Your task to perform on an android device: Enter the arrival city, which is Rome. I am planning a trip to Rome, Italy, for the upcoming Christmas holidays. Search for flights in the Makemytrip app from Orly to Rome starting from December 23rd until December 28th, 2023, at any departure time with minimal stops (if any) and carrying three adults.
Image 0: 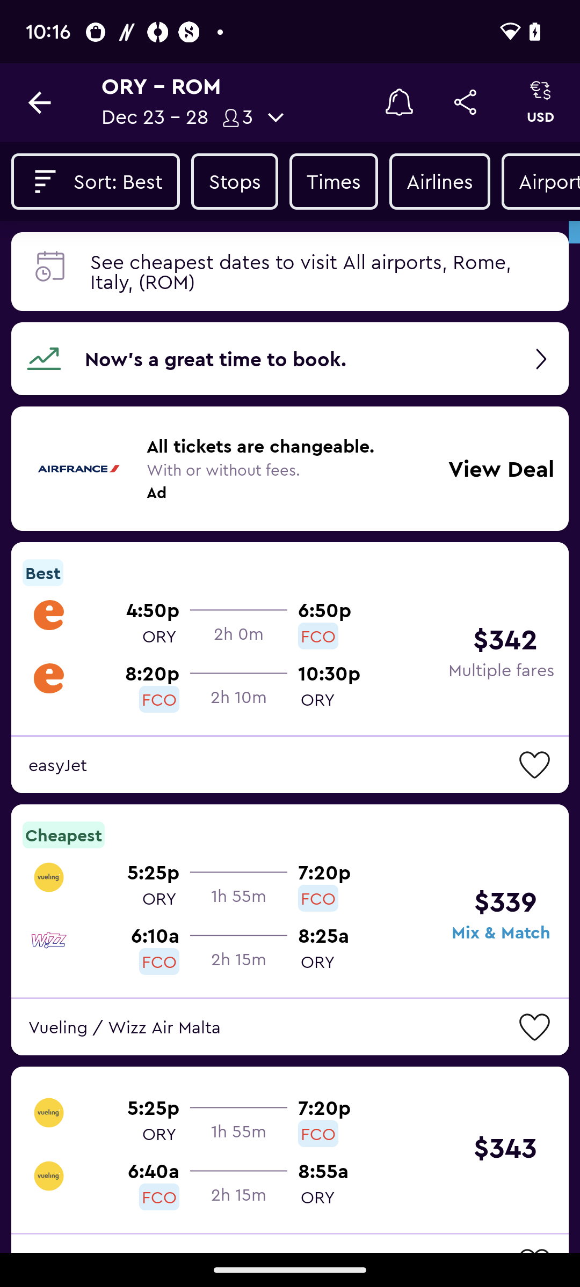
Open the Makemytrip app.
Step 0: open app "MakeMyTrip"
Image 1: 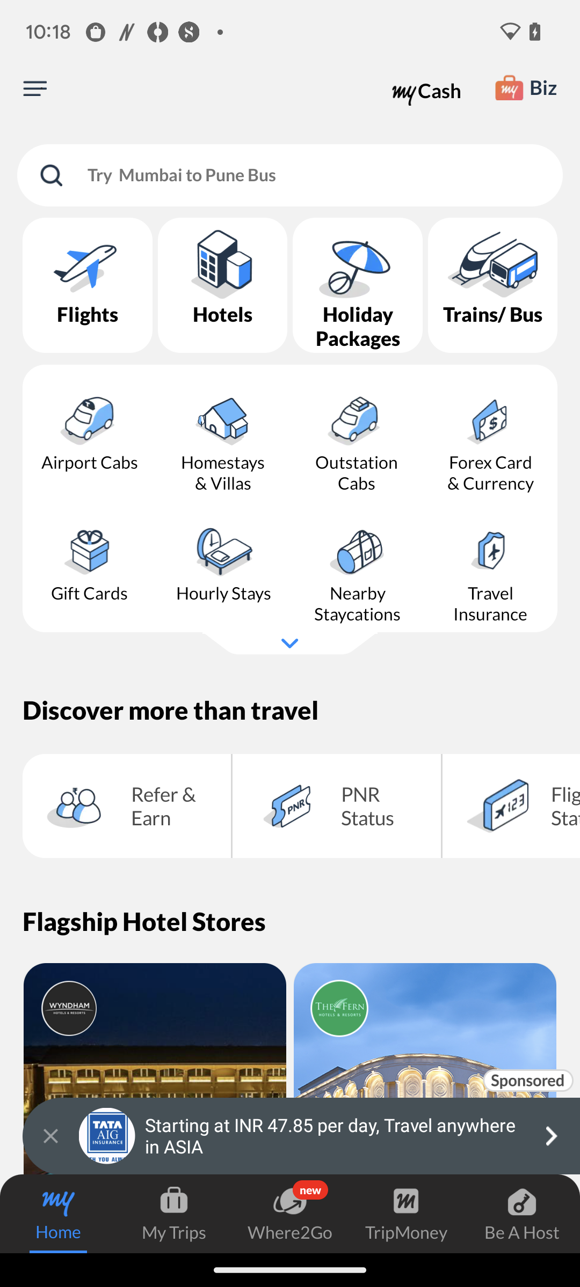
Click on the Flights button.
Step 1: click (87, 314)
Image 2: 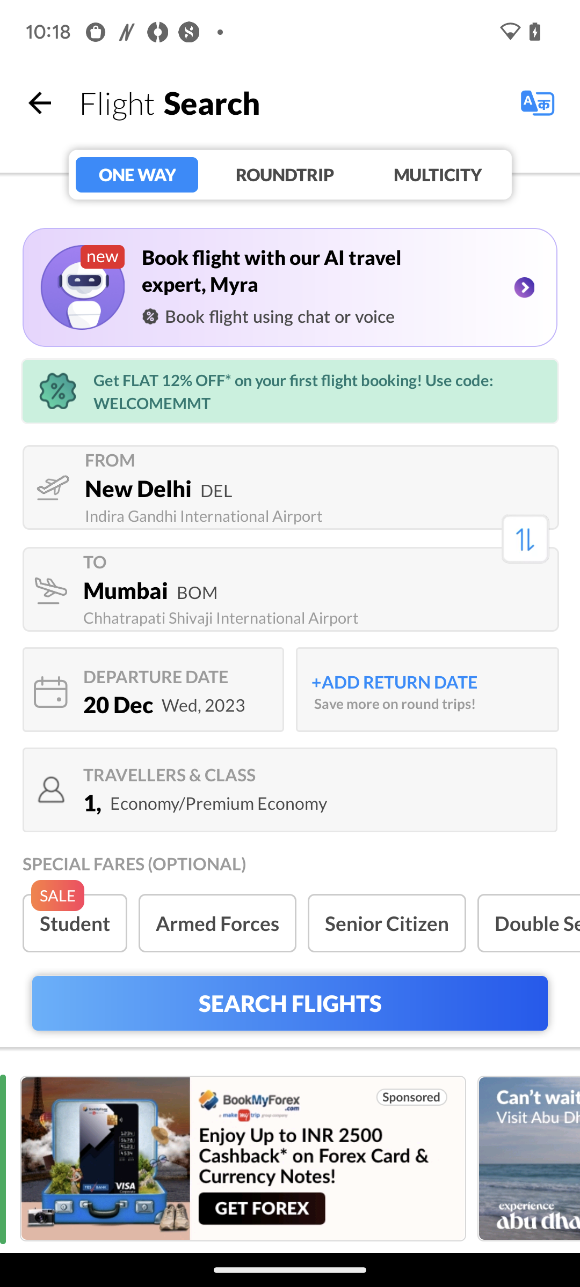
Click on the departure bar.
Step 2: click (138, 488)
Image 3: 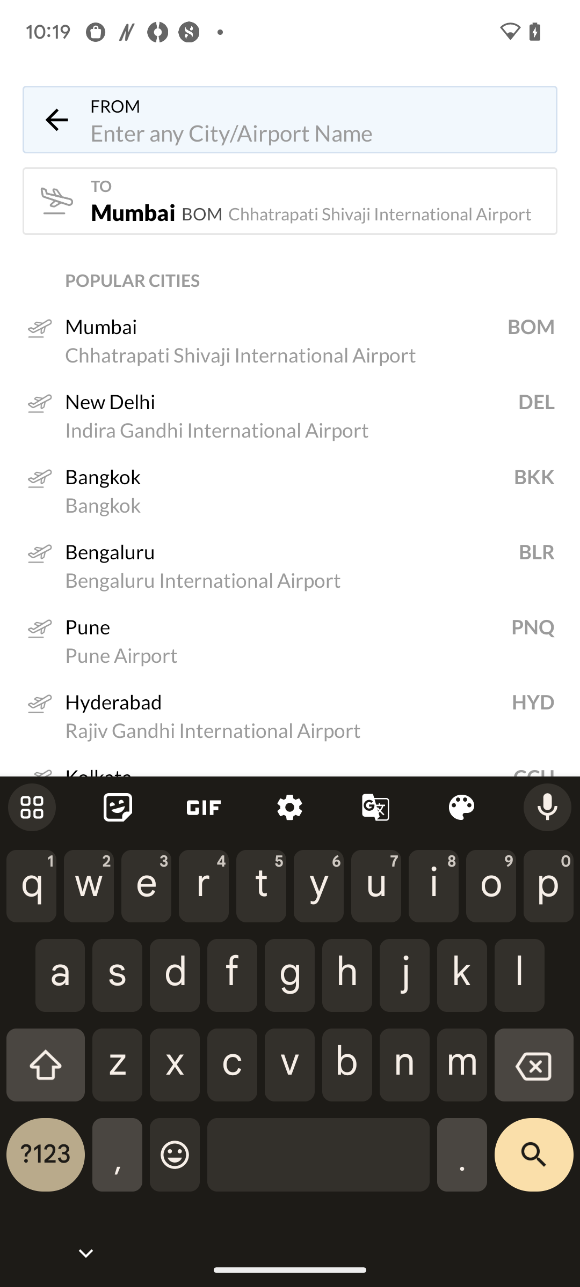
Enter the departure city, which is Orly.
Step 3: type "Orly"
Image 4: 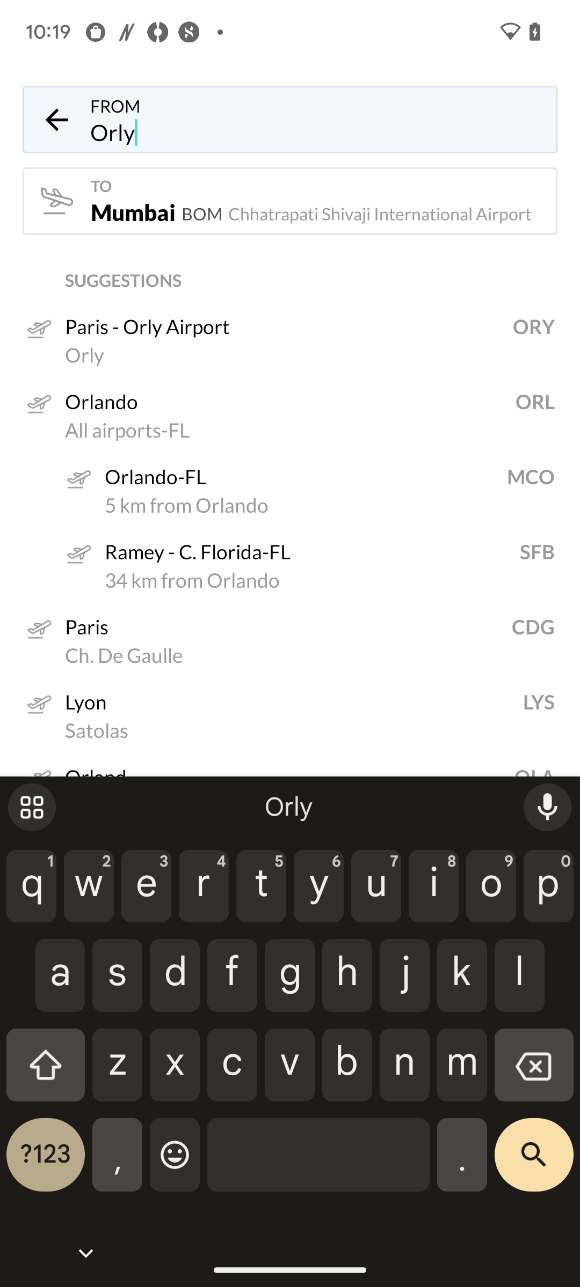
Select the first option.
Step 4: click (276, 326)
Image 5: 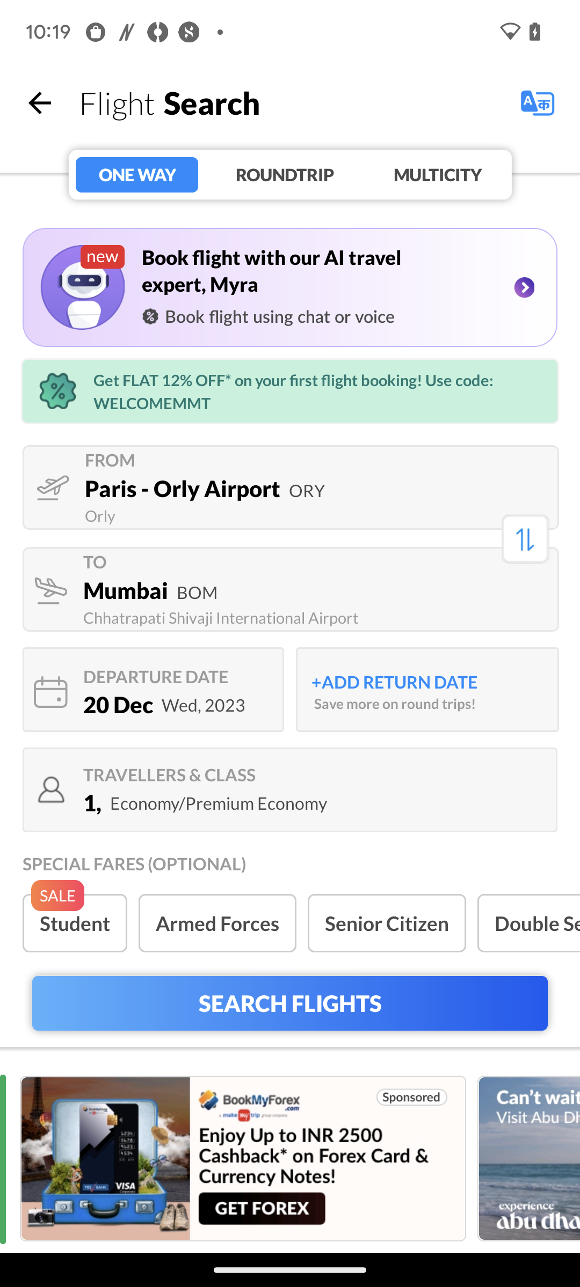
Now click on the arrival bar.
Step 5: click (321, 590)
Image 7: 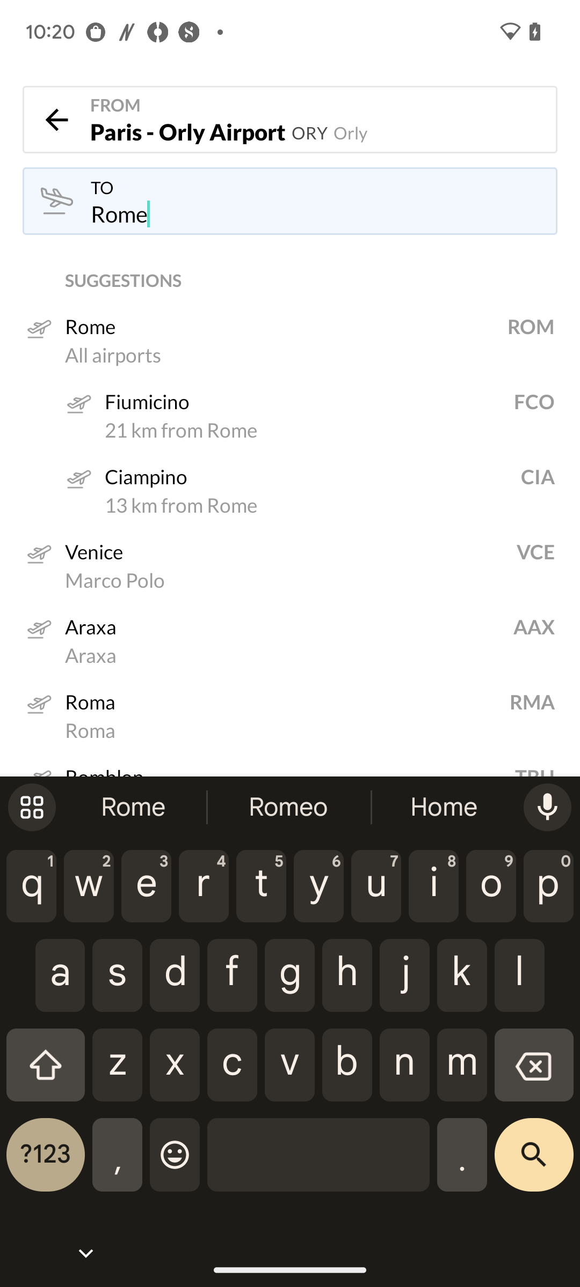
Select the first option.
Step 7: click (214, 354)
Image 8: 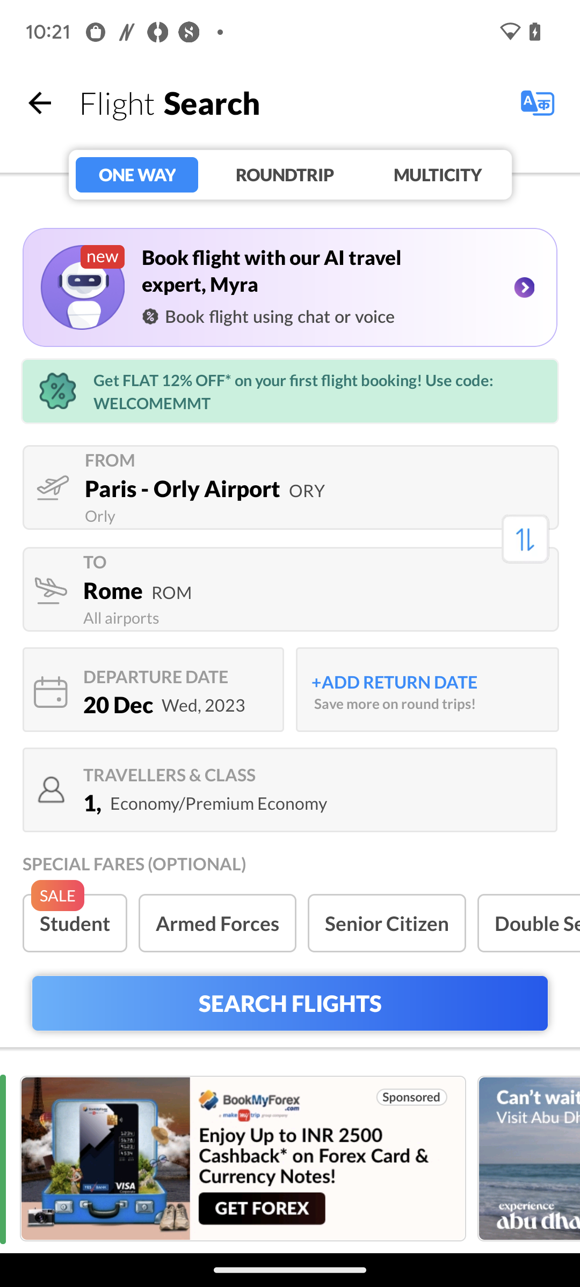
Now click on the starting date.
Step 8: click (153, 690)
Image 10: 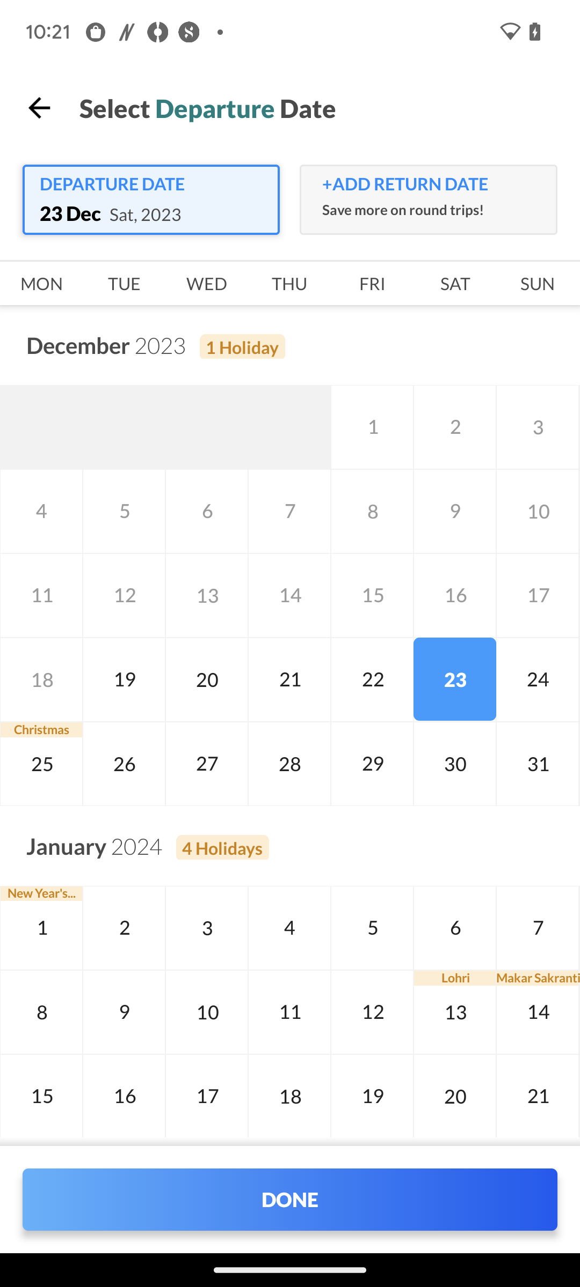
Now click on the return date button.
Step 10: click (428, 199)
Image 11: 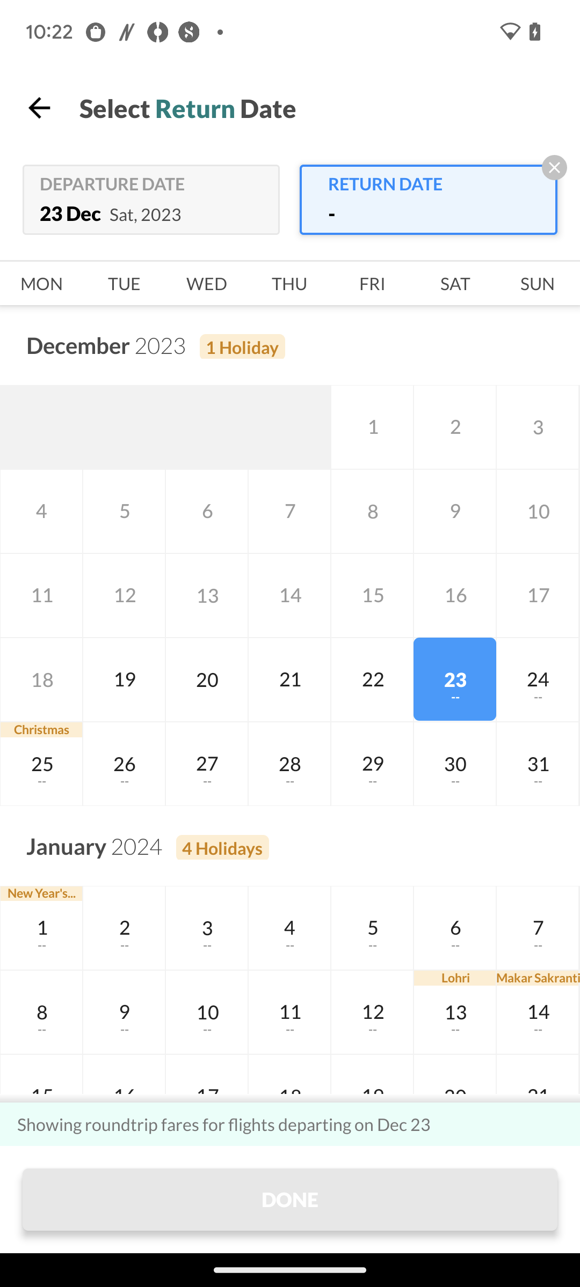
Click on the 28th of the month.
Step 11: click (289, 764)
Image 12: 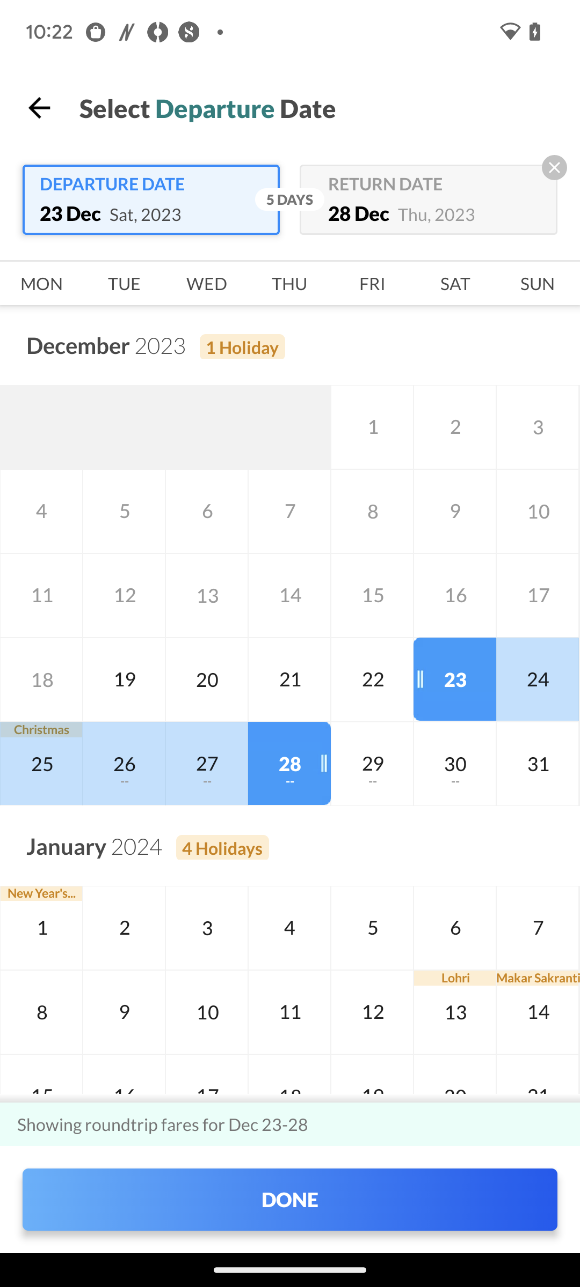
Click on the Done button.
Step 12: click (289, 1180)
Image 13: 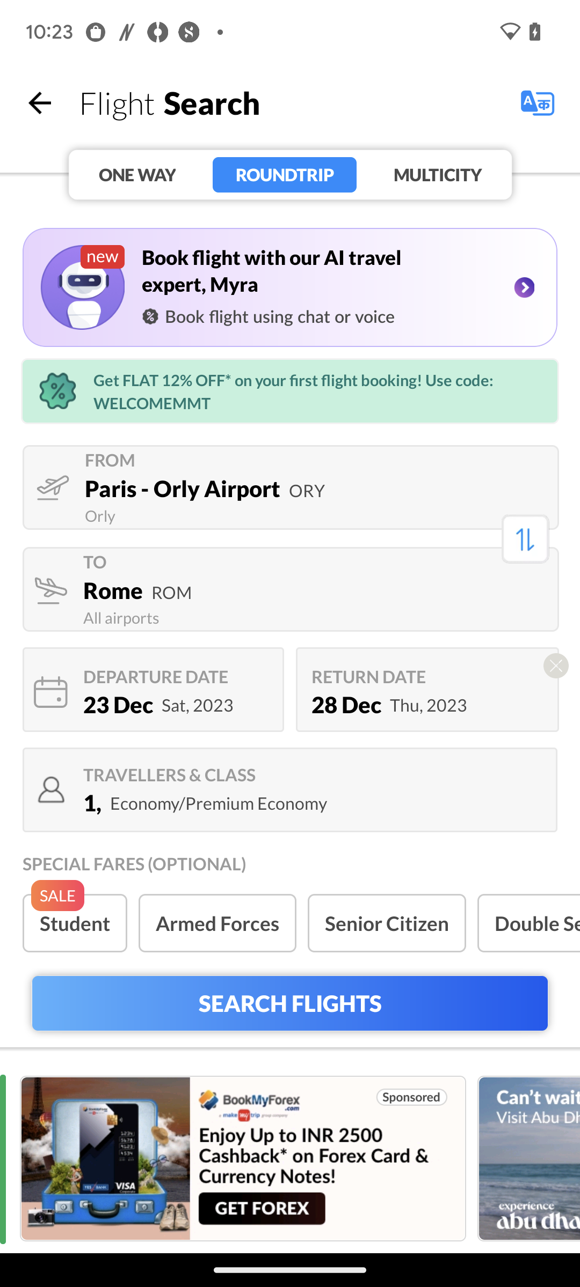
Now click on the person icon to select the number of passengers.
Step 13: click (50, 789)
Image 15: 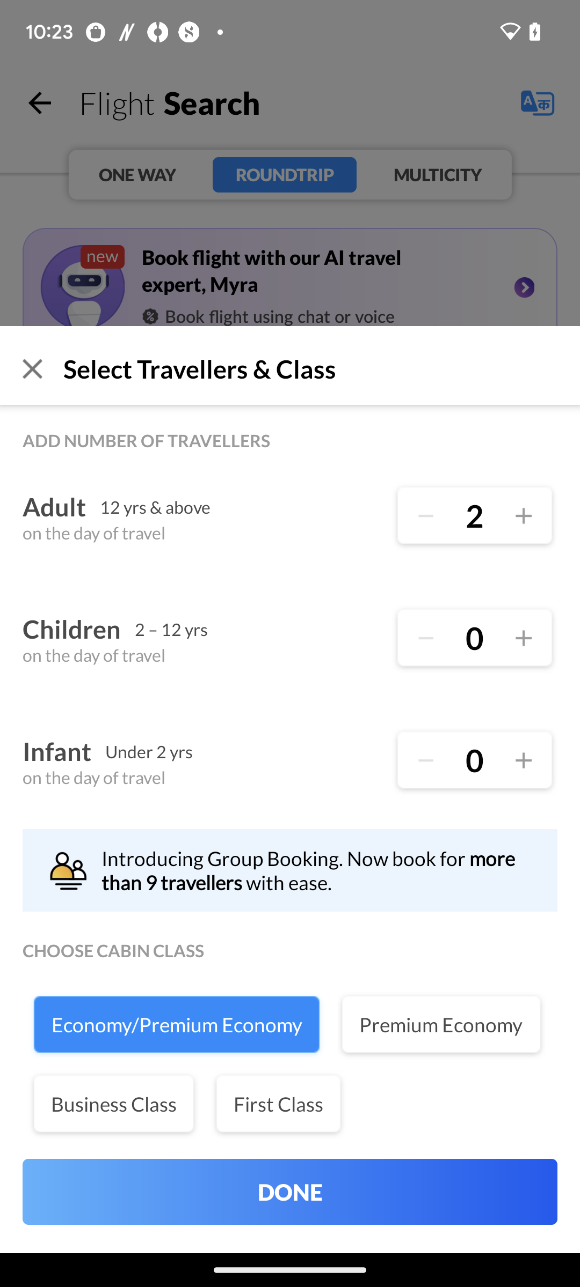
Click on the plus icon on the Adults bar to make it 3.
Step 15: click (523, 515)
Image 16: 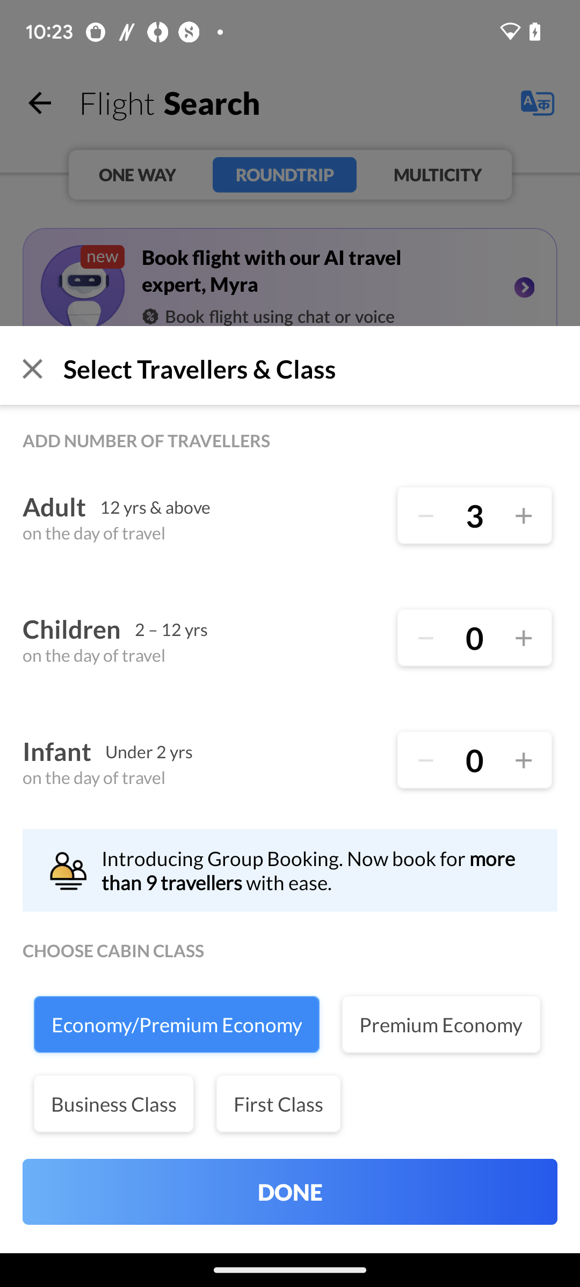
Click on the Done button.
Step 16: click (290, 1192)
Image 18: 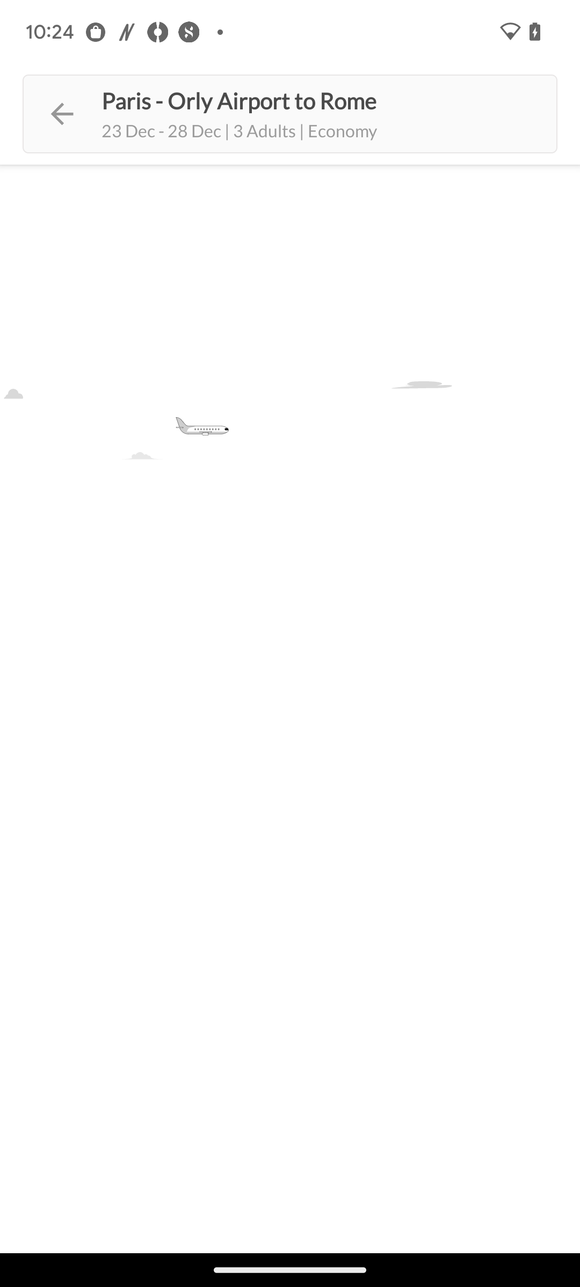
Click on the search flights button.
Step 18: wait